Your task to perform on an android device: Go to the SideChef app and pin the recipe for a Paradise Cocktail.
Image 0: 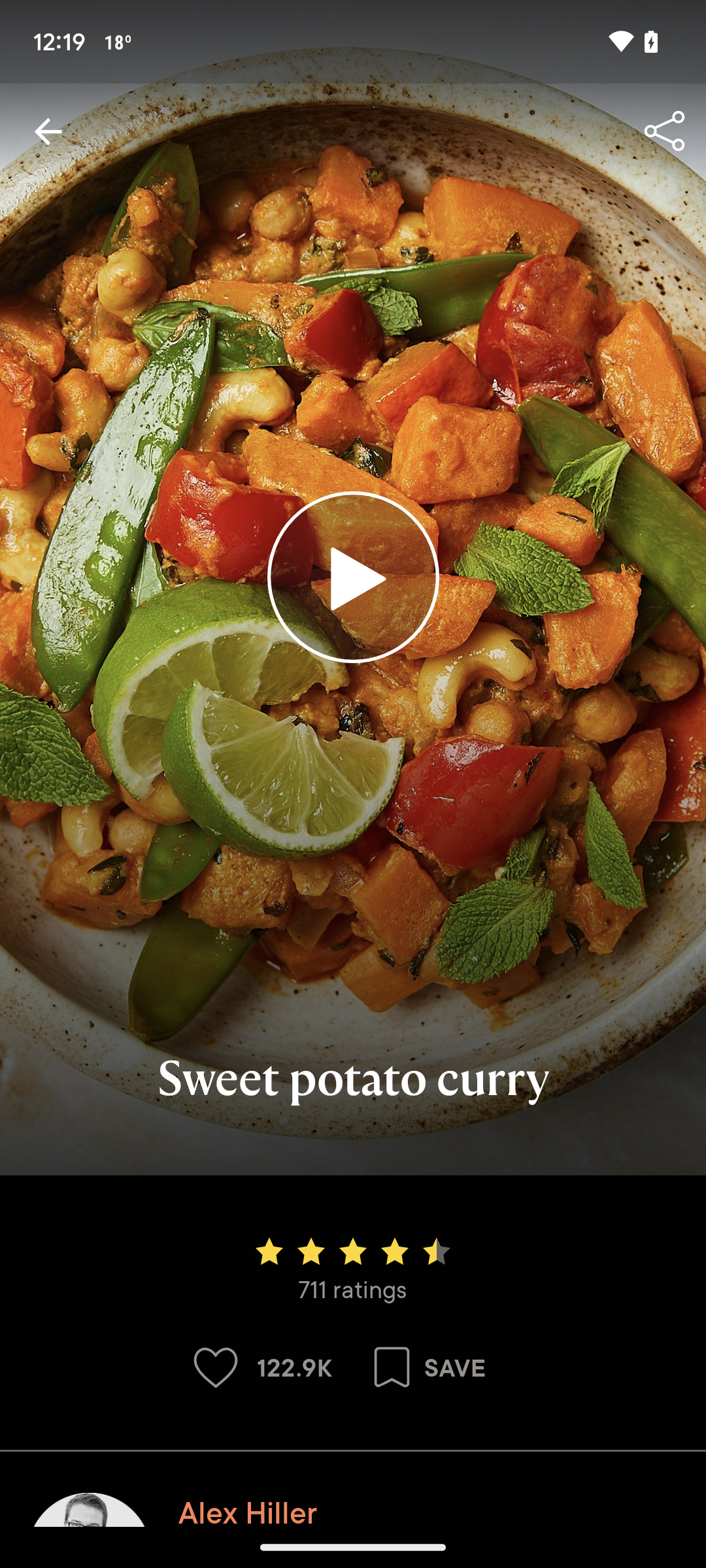
Open SideChef app 
Step 0: open app "SideChef"
Image 1: 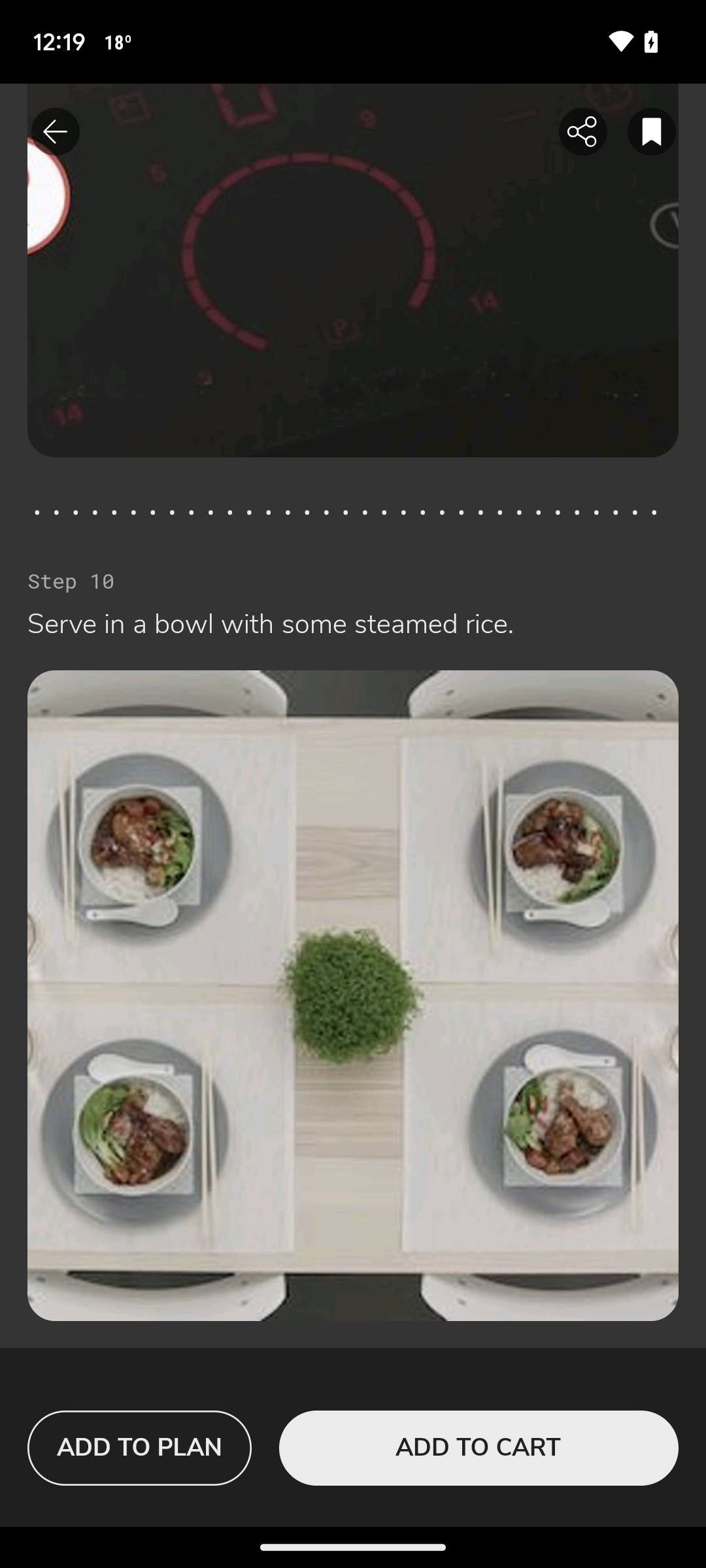
Go back to the previous screen
Step 1: press back button
Image 2: 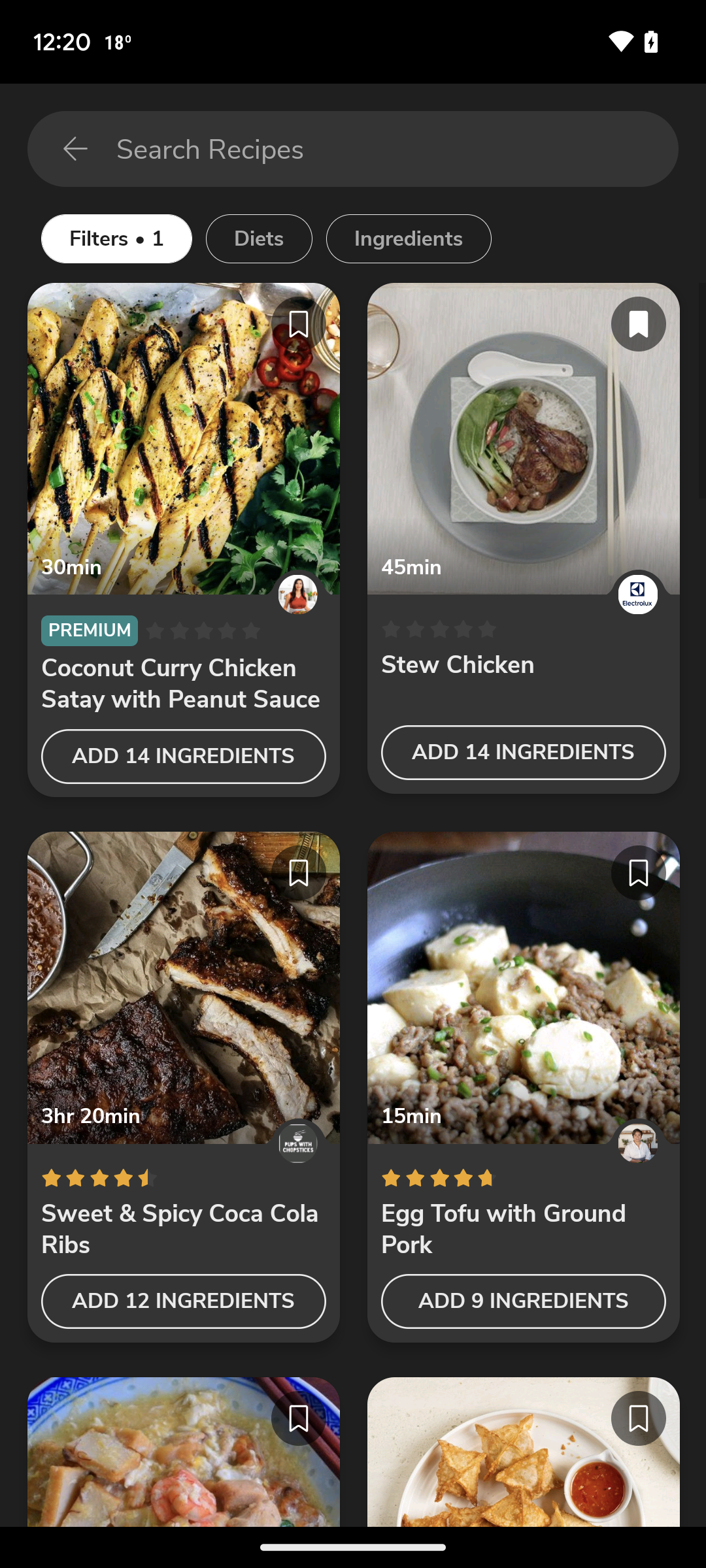
Go back to the previous screen
Step 2: press back button
Image 3: 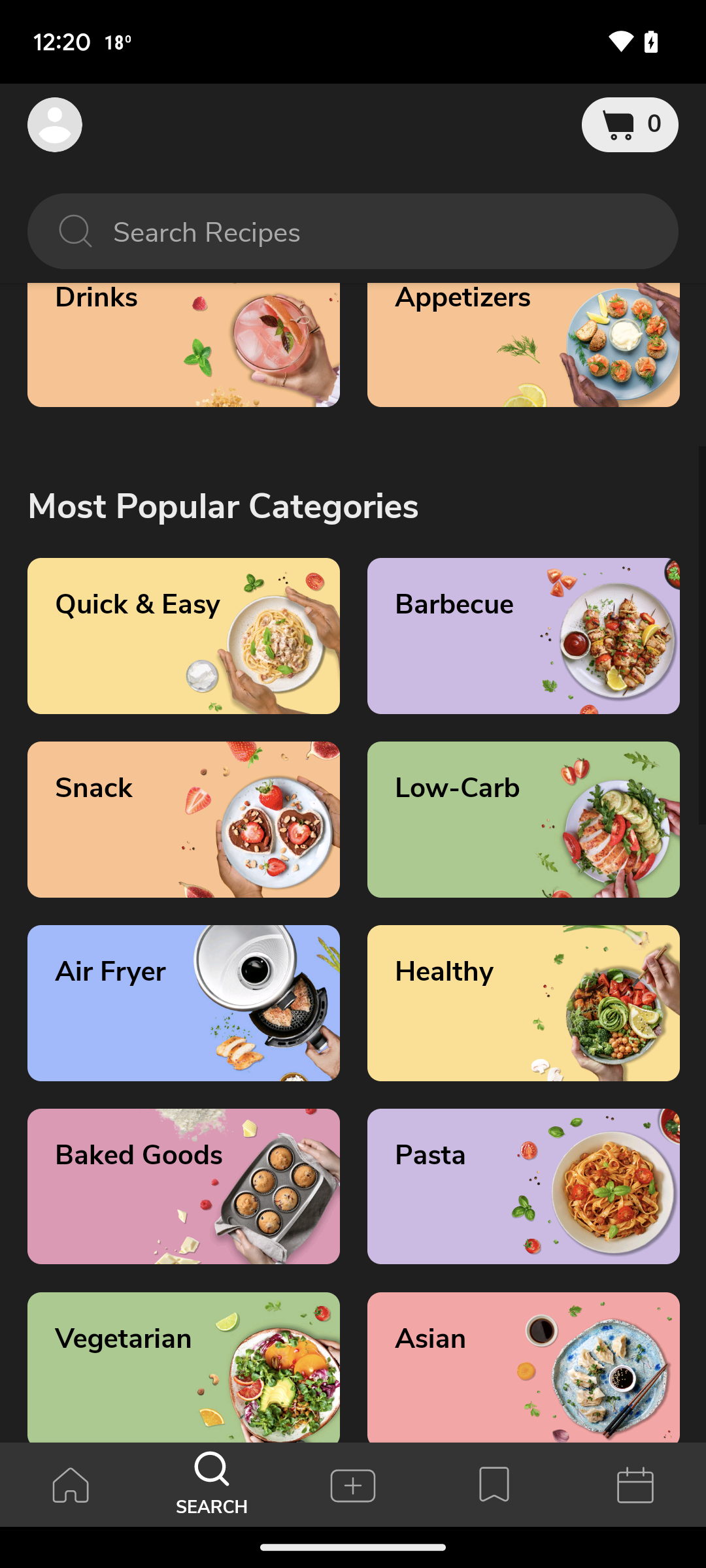
Click on the drinks section
Step 3: click (183, 328)
Image 4: 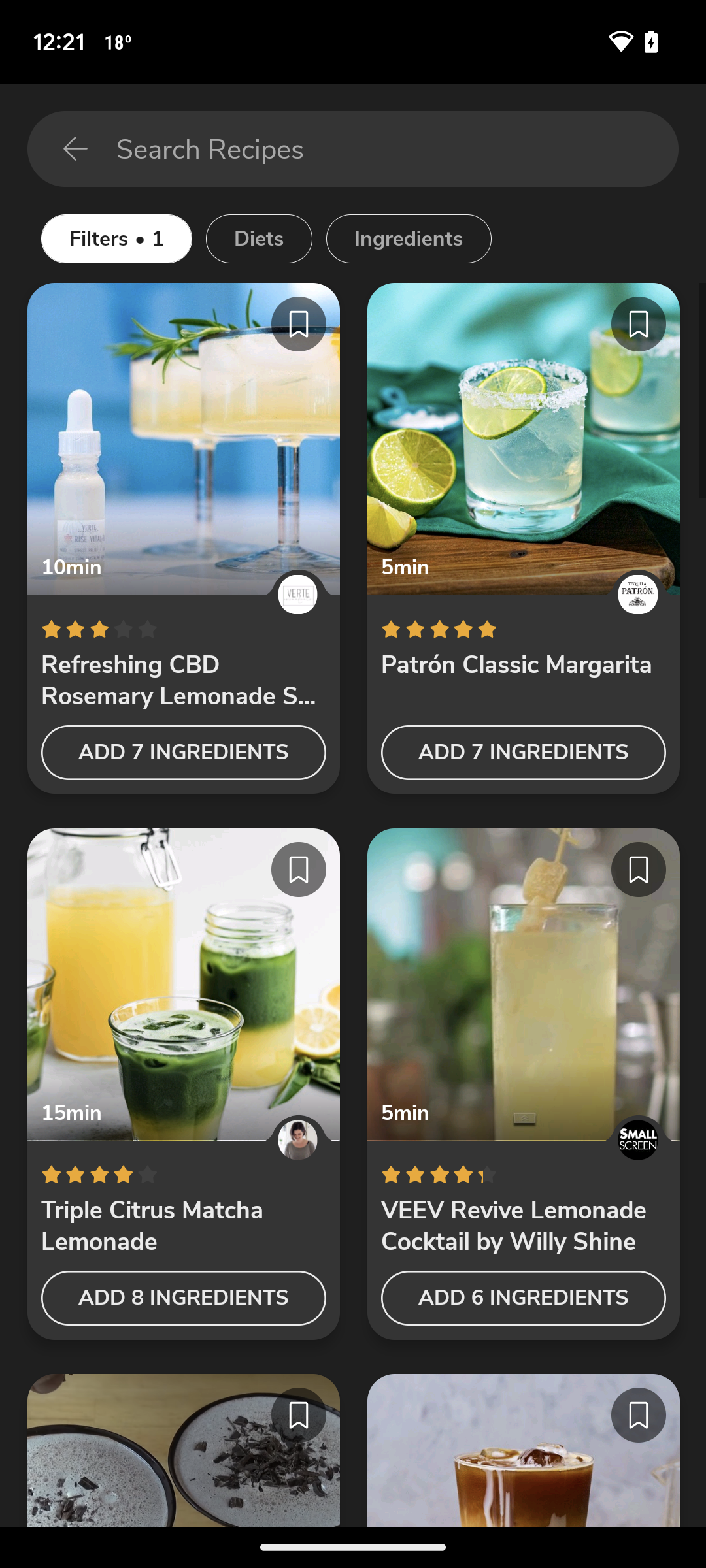
Swipe up to see the paradise cocktail recipe
Step 4: scroll down
Image 6: 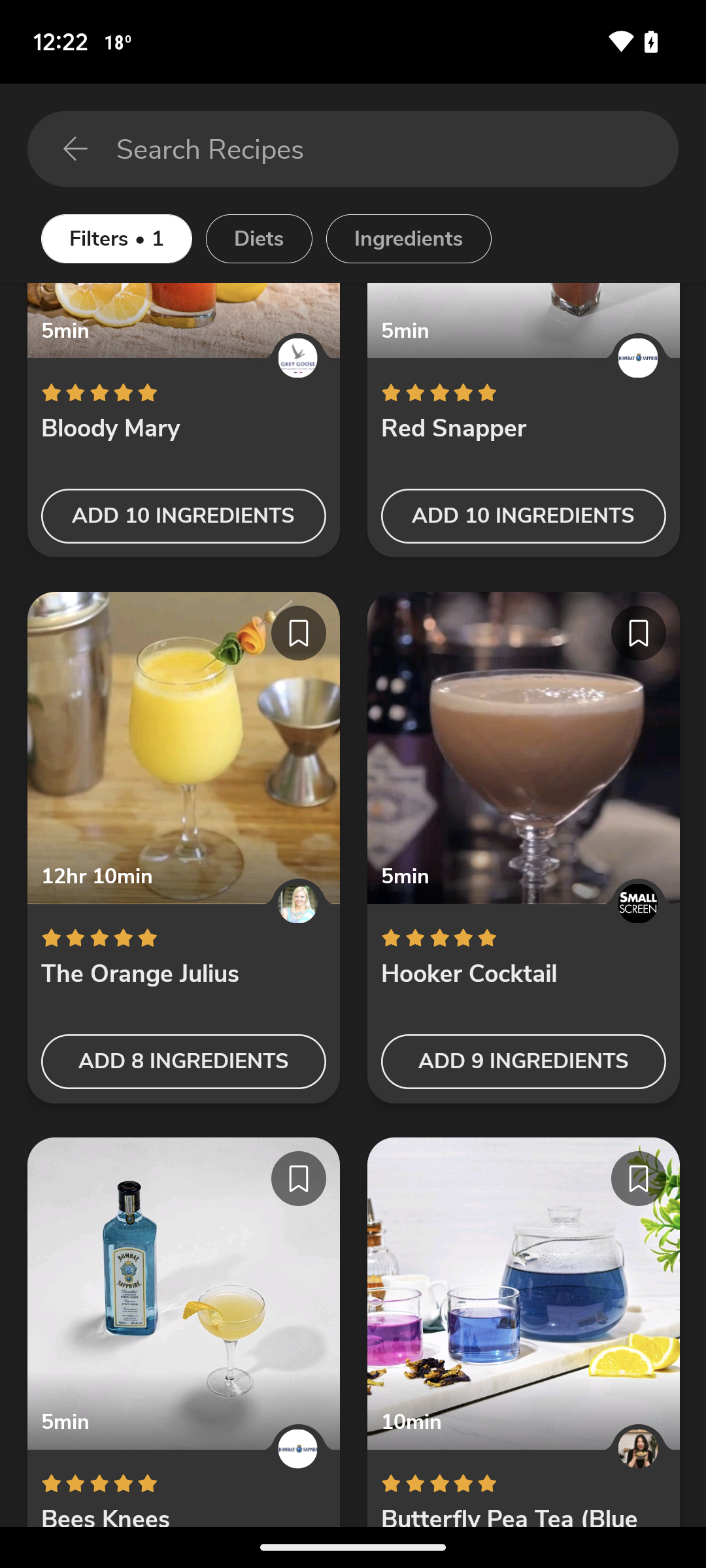
Swipe up to see the paradise cocktail recipe
Step 6: scroll down
Image 7: 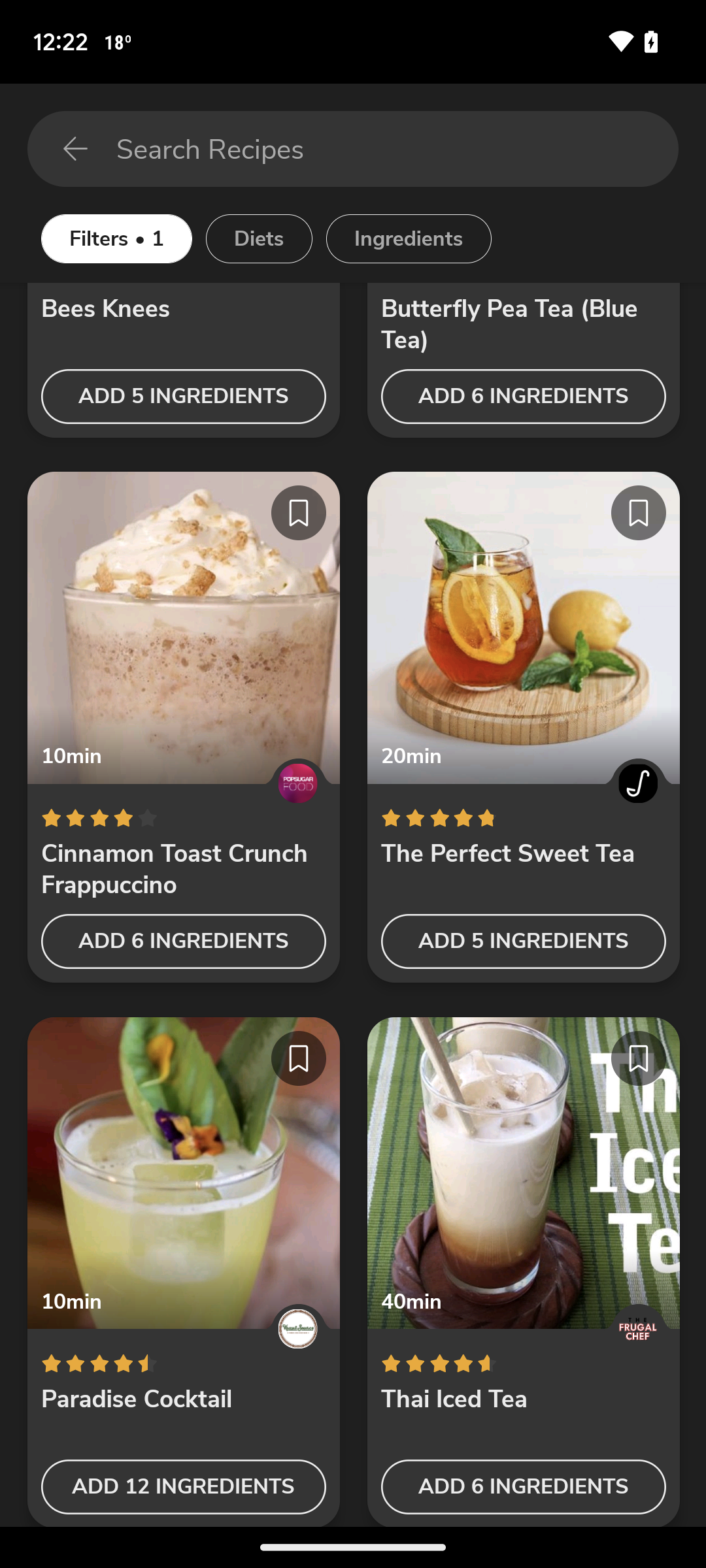
Open the Paradise Cocktail recipe
Step 7: click (184, 1173)
Image 8: 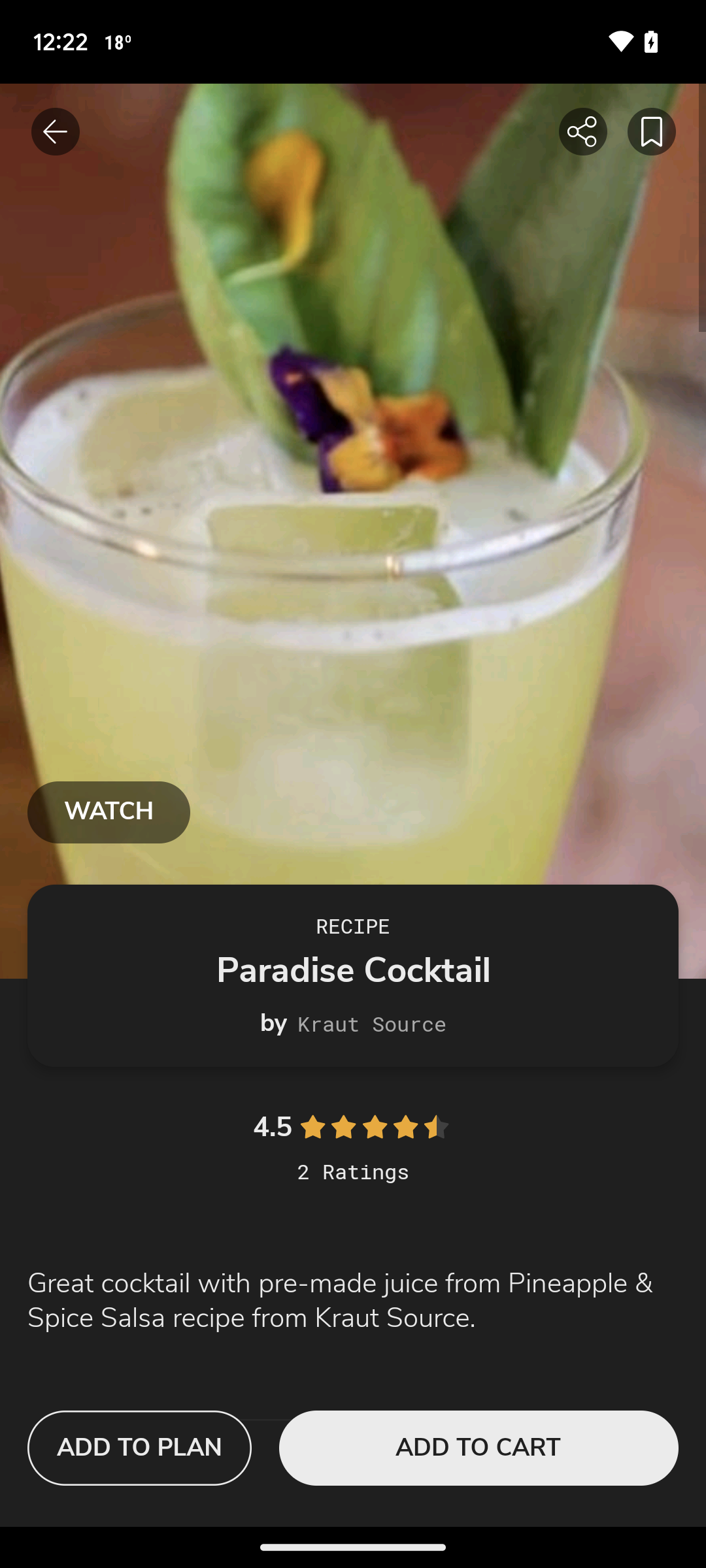
Click on the save icon at the top right corner of the screen
Step 8: click (653, 139)
Image 9: 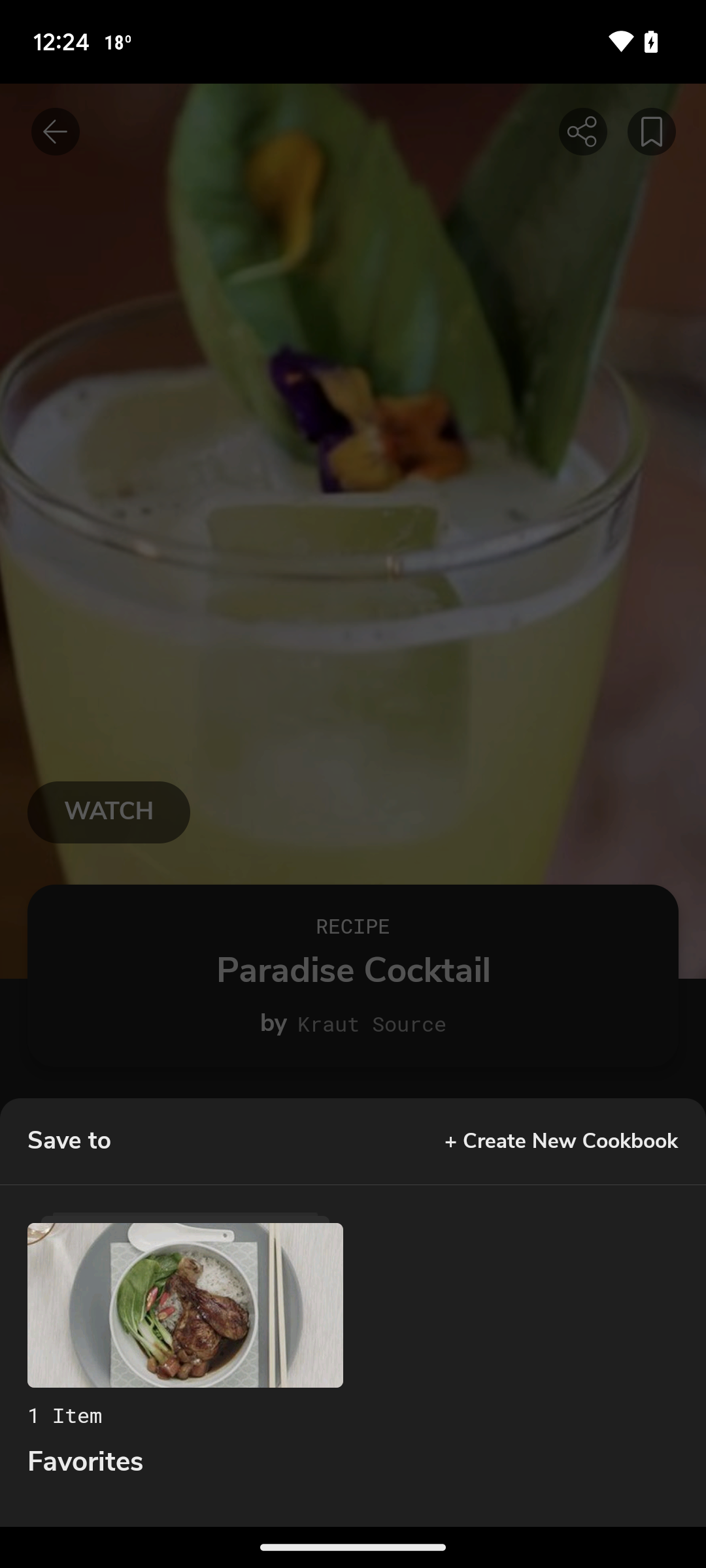
Click on the favorites
Step 9: click (185, 1346)